Your task to perform on an android device: Save the Alcis Mens Grey Colorblock Training Gym Sports Shorts to the bag on the Nykaaman app.
Image 0: 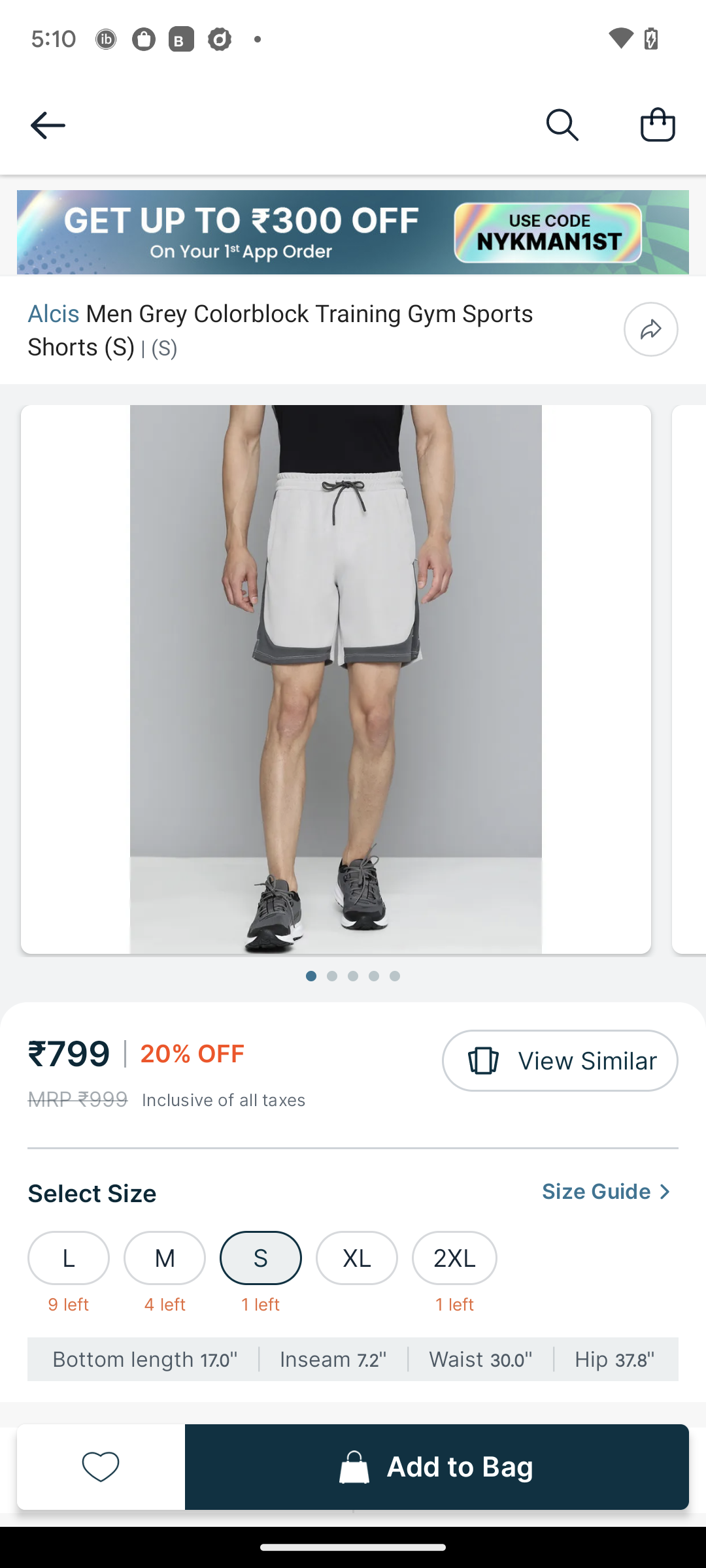
Click on add to bag at the bottom of the screen.
Step 0: click (429, 1470)